Your task to perform on an android device: Search for Contact Natalie Larson on the Simple Contacts app.
Image 1: 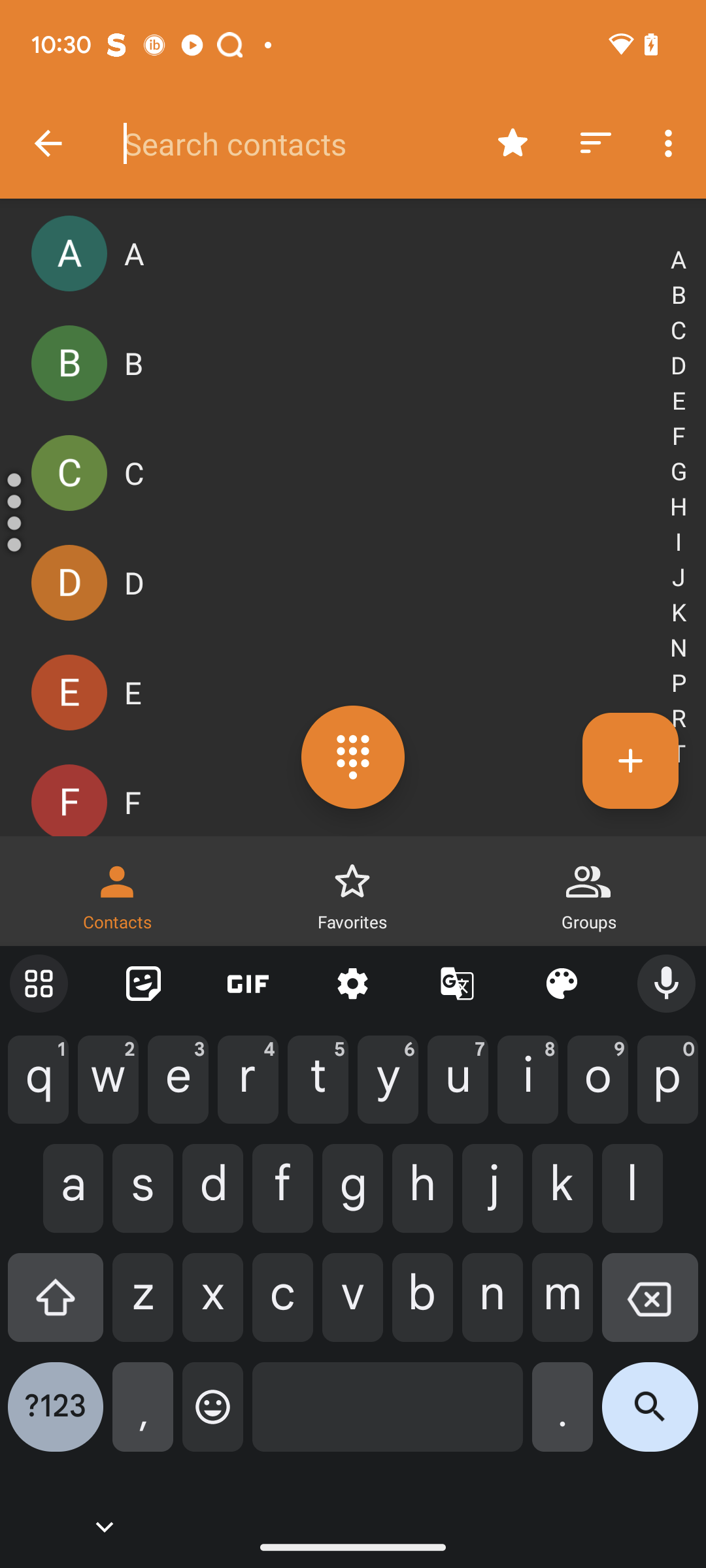
Type Natalie Larson in the search box.
Step 1: type "Natalie Larson"
Image 2: 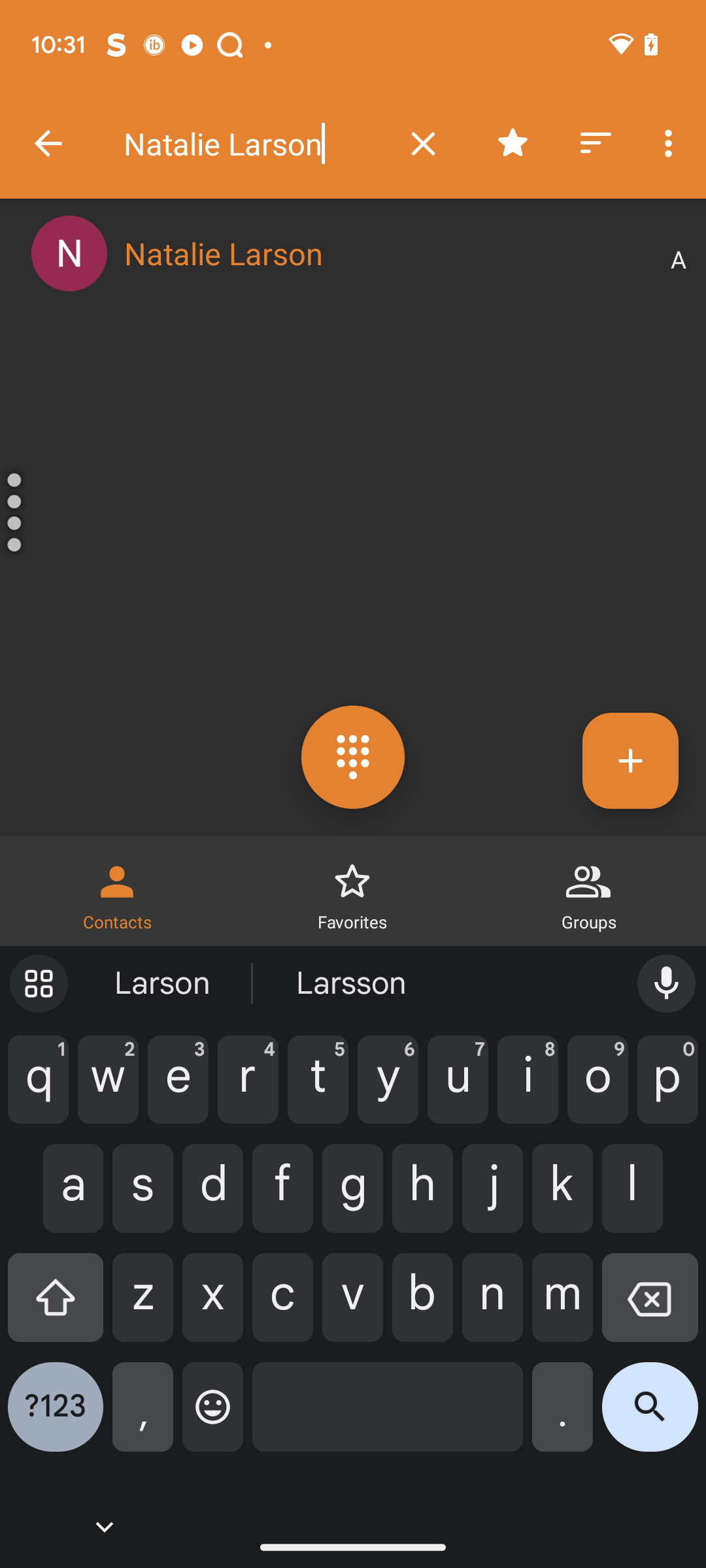
Click on the search icon at the bottom right corner of the keyboard.
Step 2: click (650, 1417)